Your task to perform on an android device: I want to send the Eassy Business file to marco.rossi@rossoday.com via the gmail app so she can examine it before the aduit at my school.
Image 0: 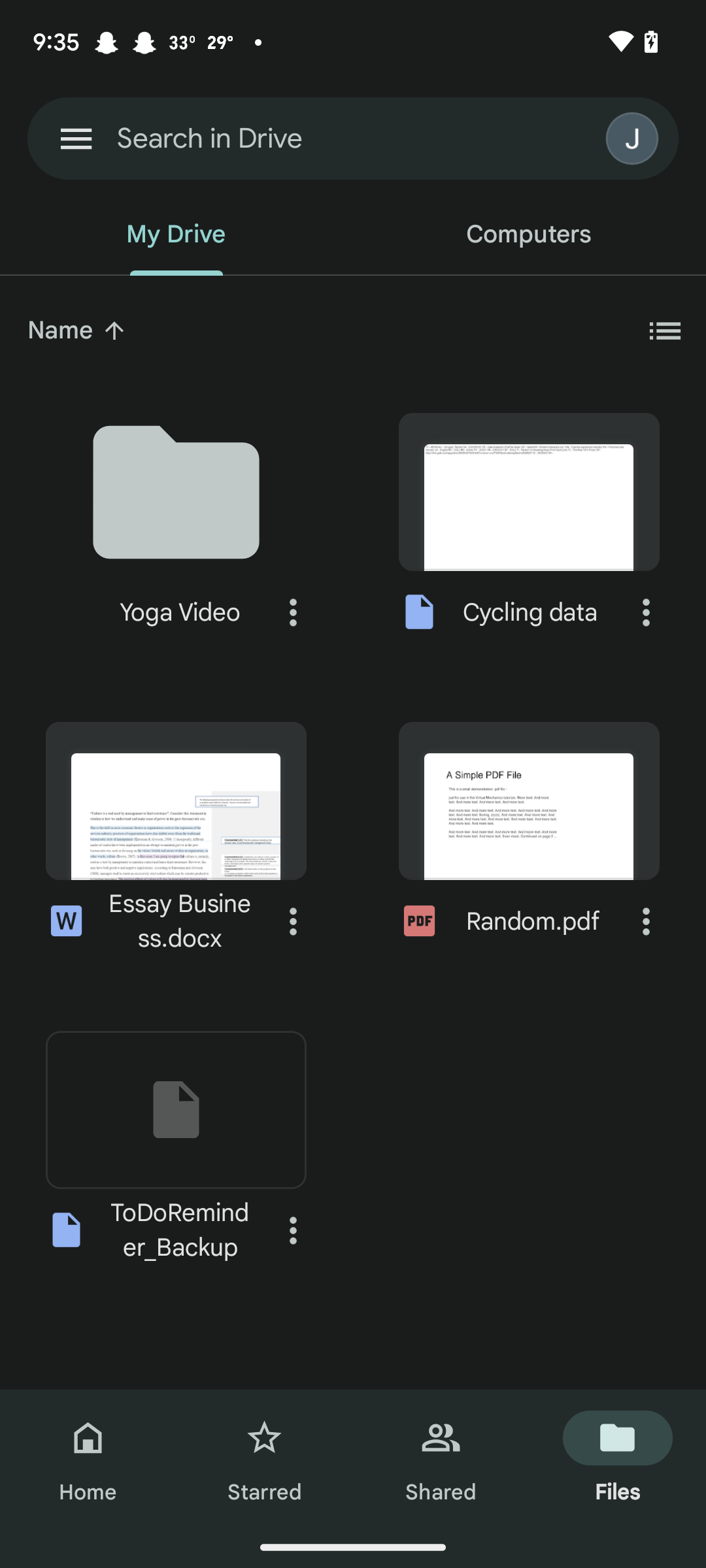
Click on the three dots next to the eassy business file
Step 0: click (293, 921)
Image 1: 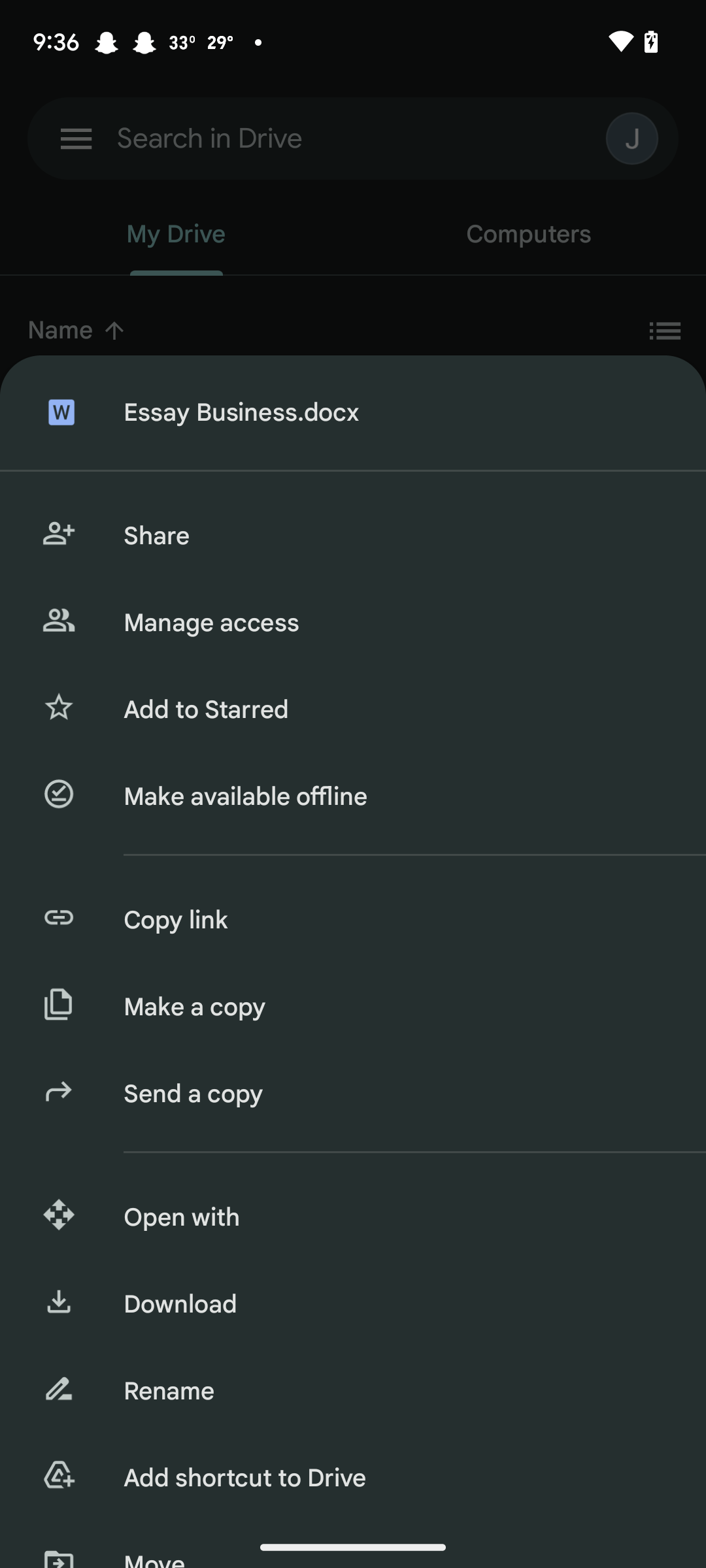
Click on the share option
Step 1: click (394, 536)
Image 2: 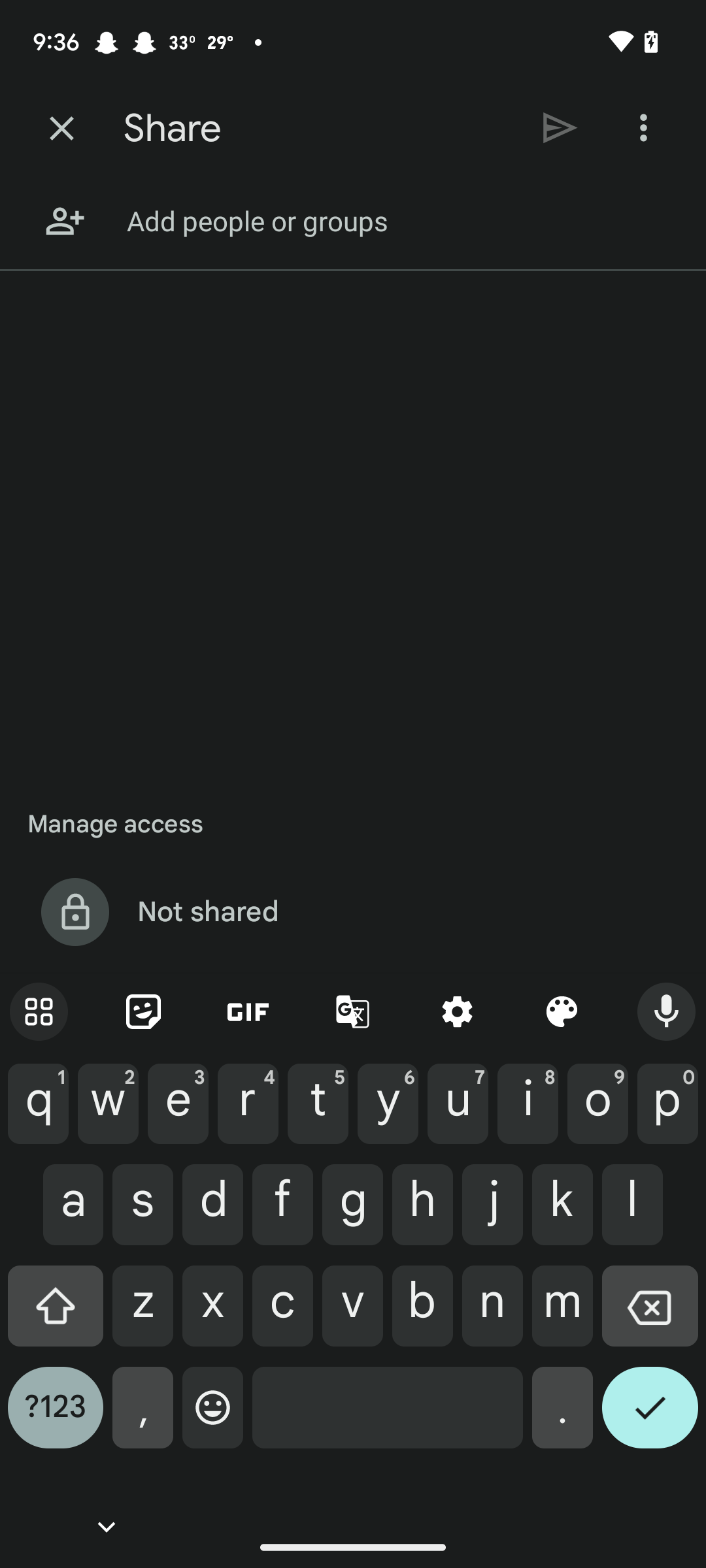
Enter the email id as marco.rossi@rossoday.com
Step 2: type "marco.rossi@rossoday.com"
Image 3: 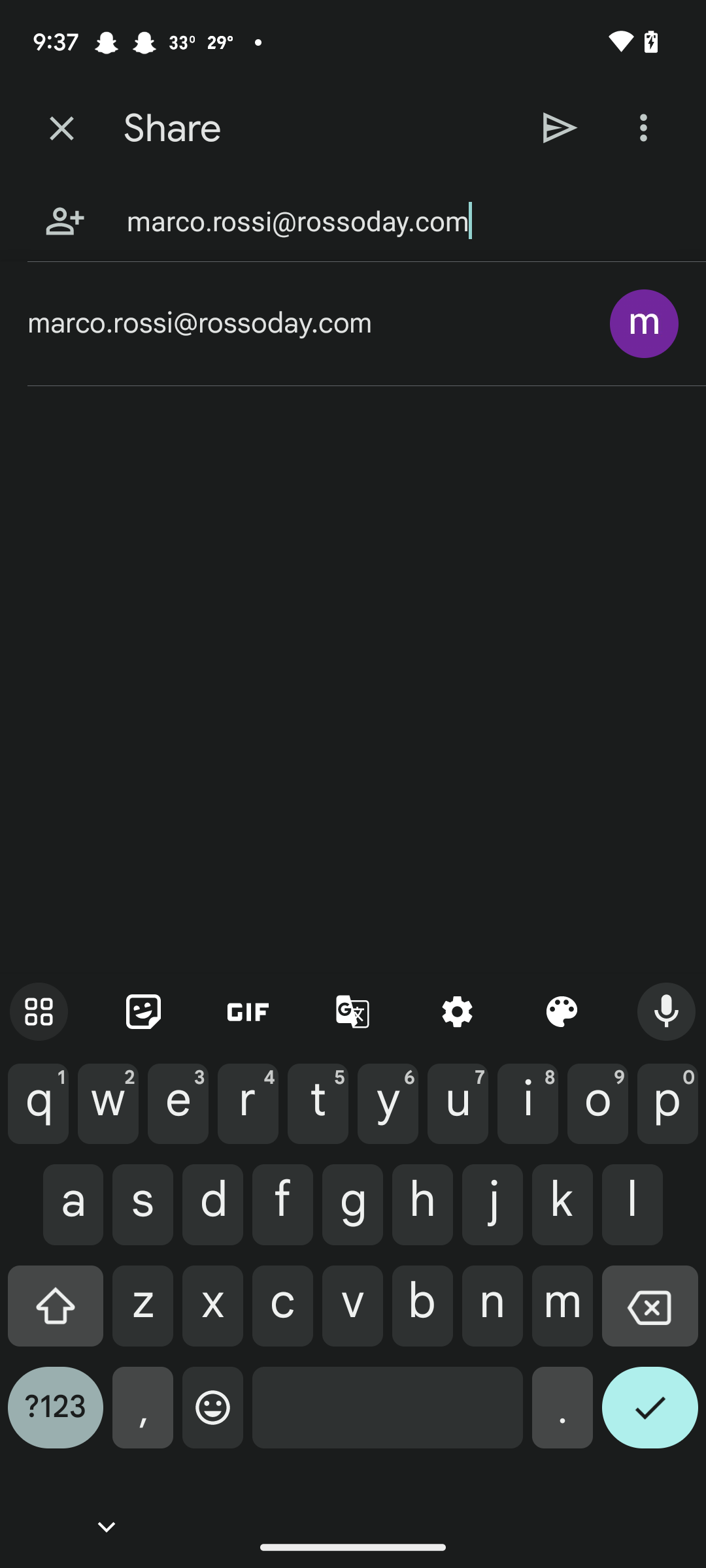
Click on the tick icon on the keyboard
Step 3: click (650, 1418)
Image 4: 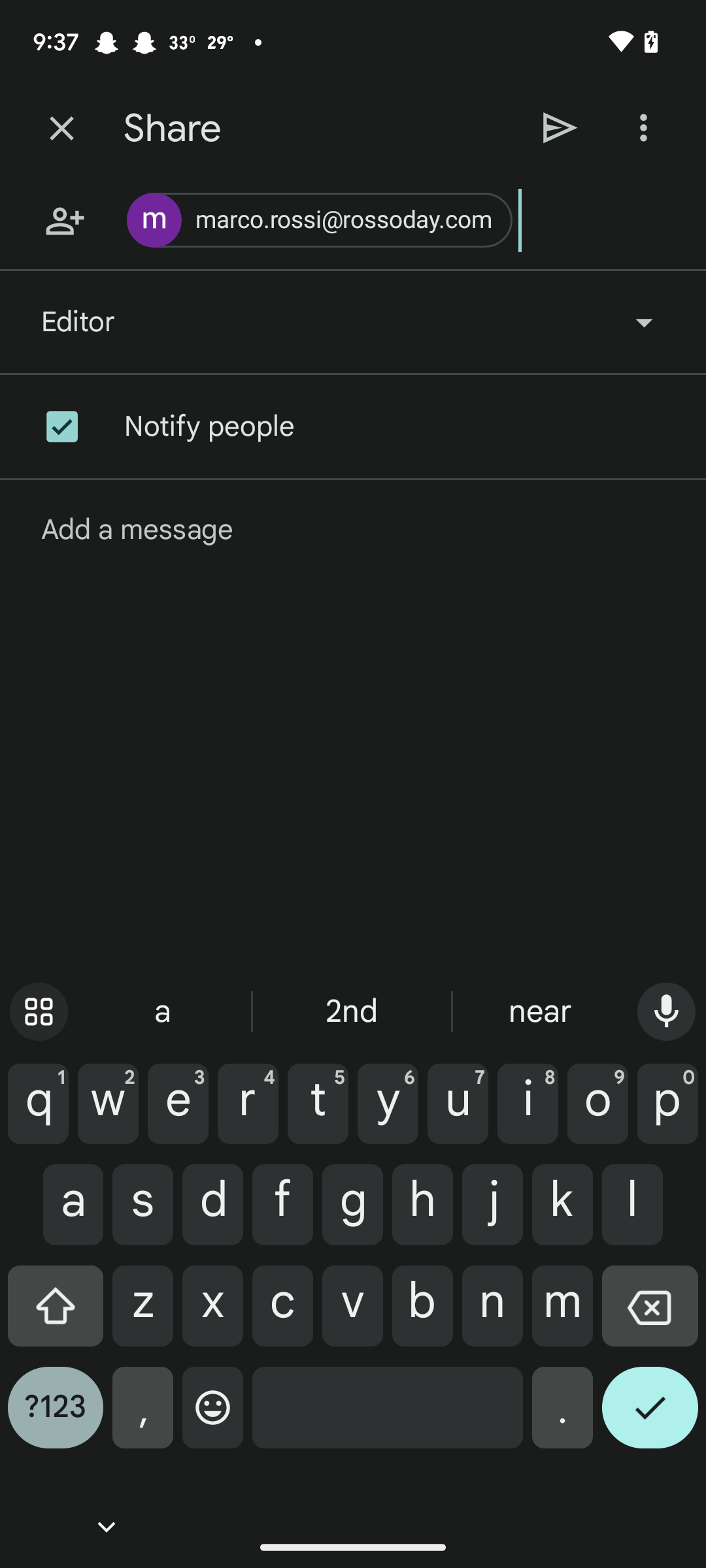
Click on the send icon at the top of the screen
Step 4: click (560, 128)
Image 5: 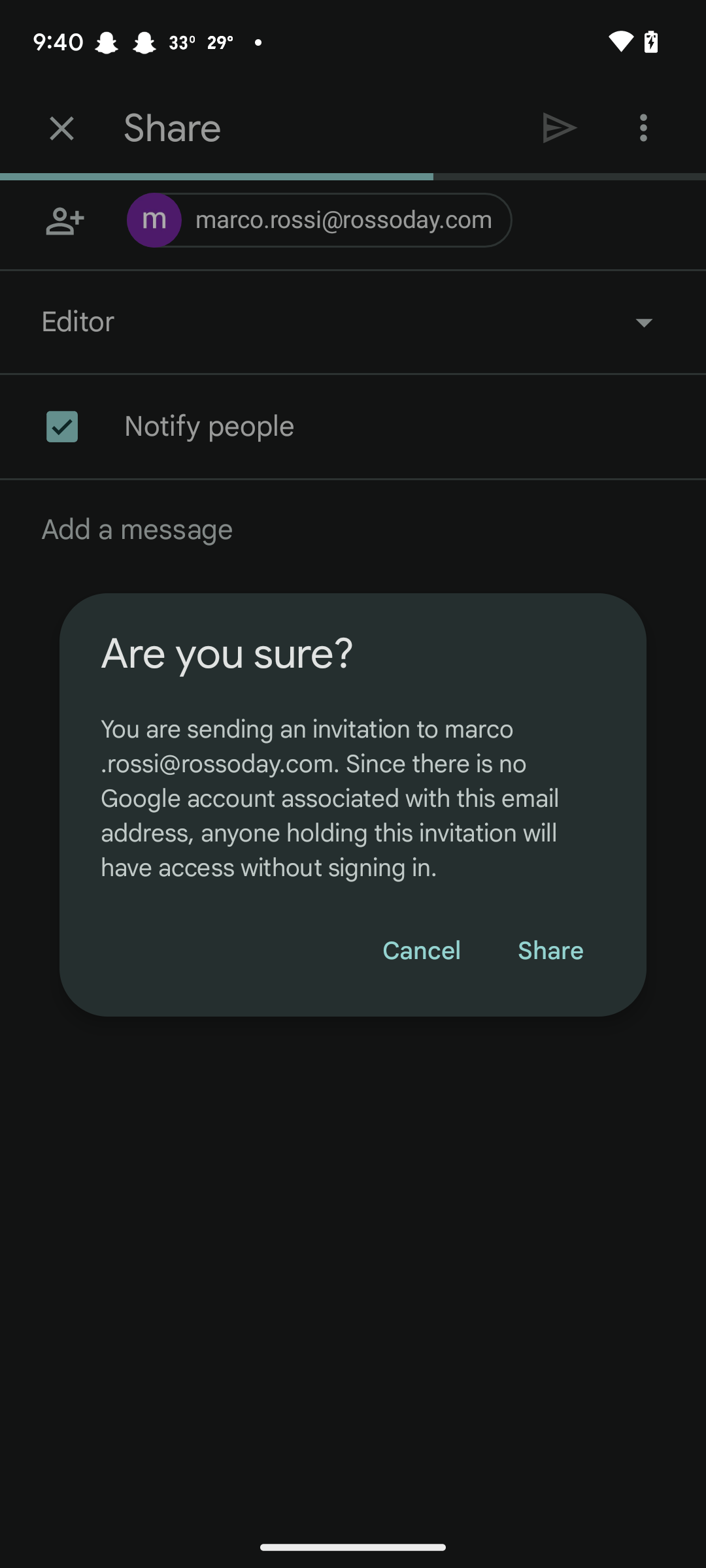
Click on the share button
Step 5: click (550, 951)
Image 6: 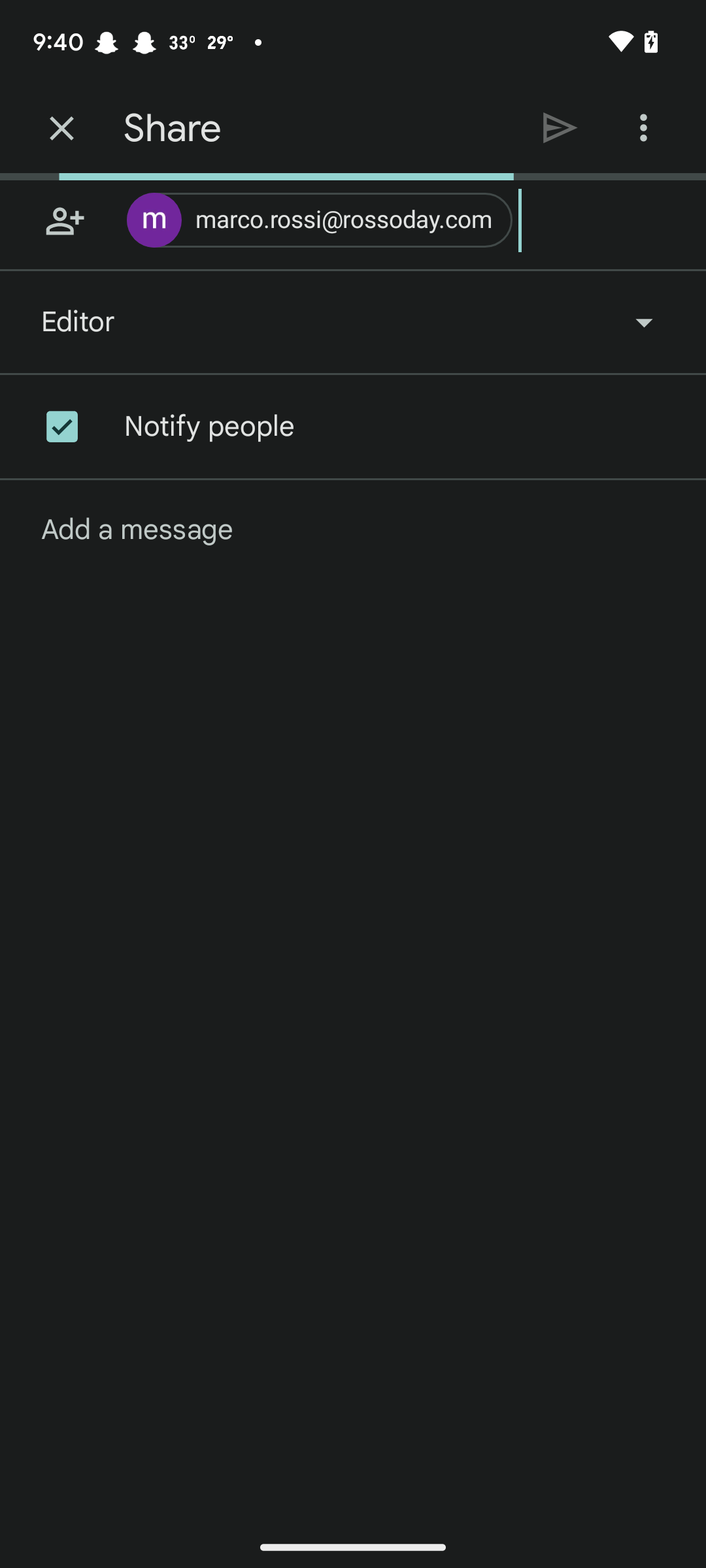
Click on the share button
Step 6: wait